Your task to perform on an android device: I have recently recorded my favorite music artist Tito Peunte's famous song "Oye Como Va" into my voice, and I want to add the title "Oye Como Va" to my recorded audio on "Friday at 1:43 PM".
Image 0: 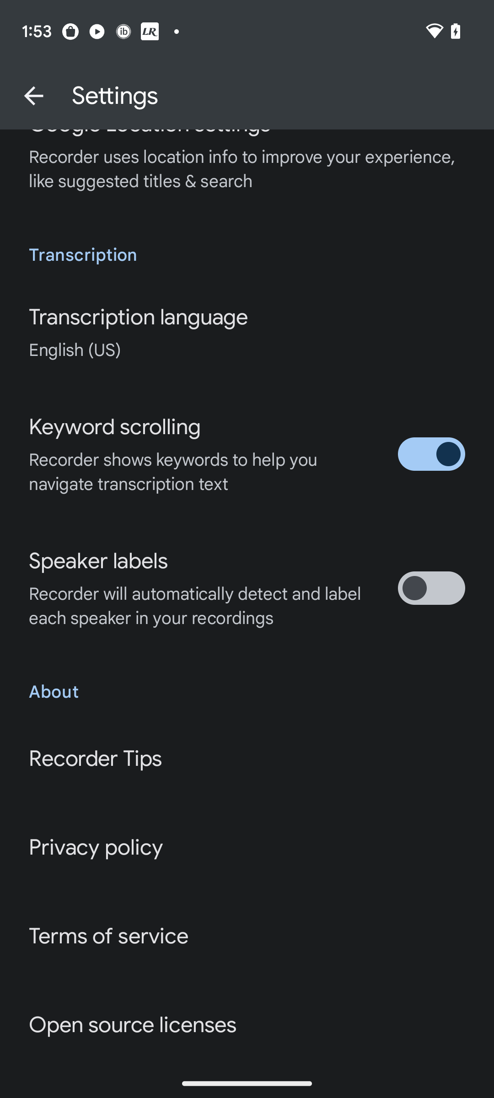
Go back to the previous page.
Step 0: press back button
Image 1: 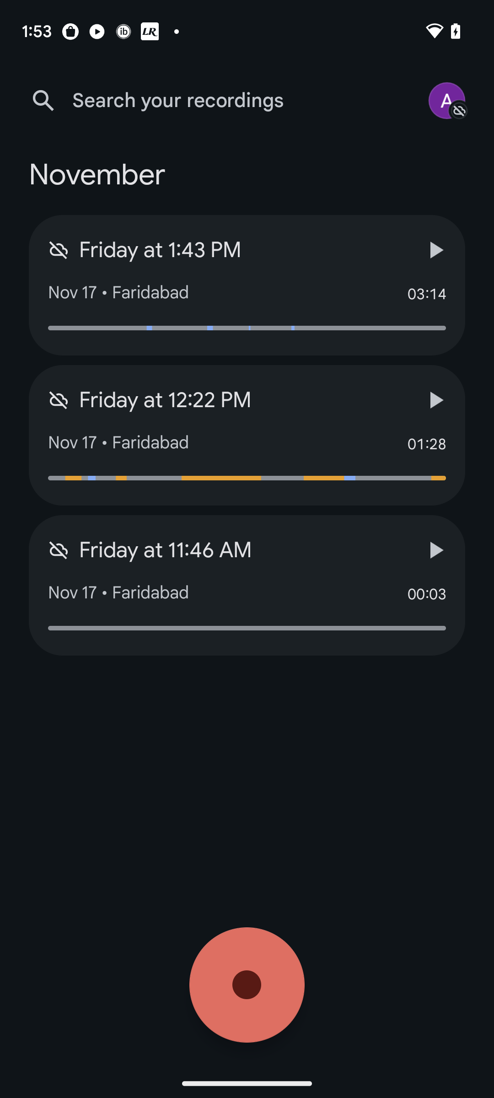
Click on the Audio recorded on Friday at 1:43 PM.
Step 1: click (212, 292)
Image 2: 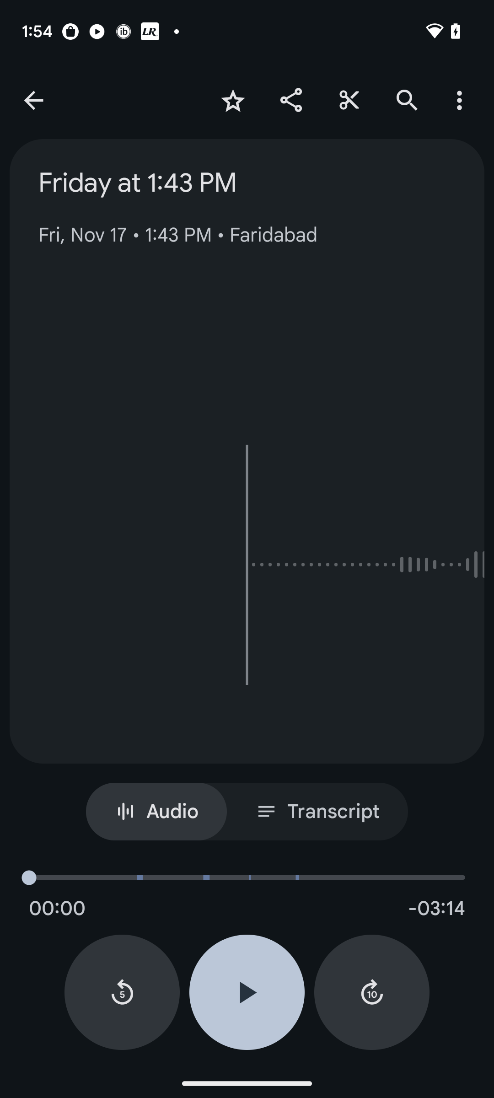
Click on the text "Friday at 1:43 PM".
Step 2: click (247, 192)
Image 3: 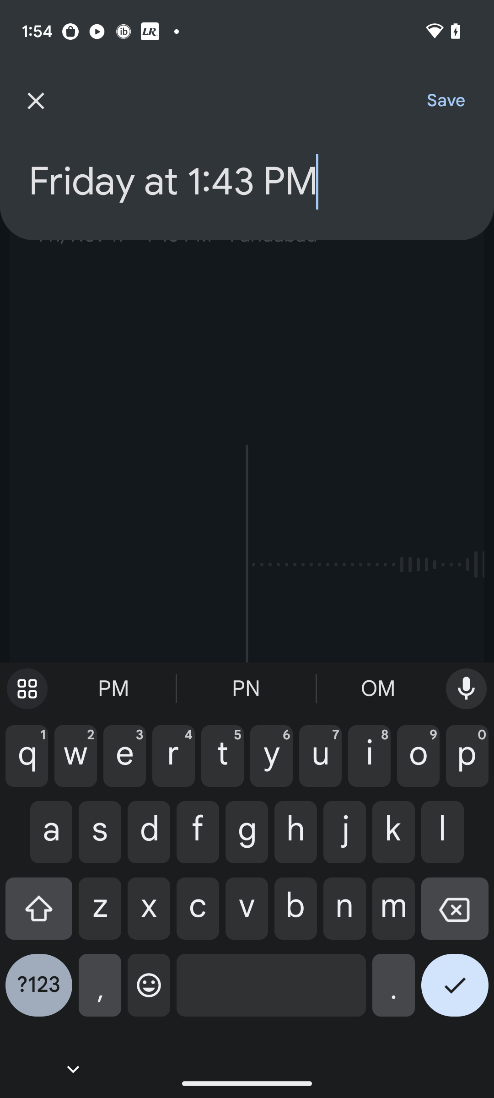
Type "Oye Como Va" in the input box.
Step 3: type "Oye Como Va"
Image 4: 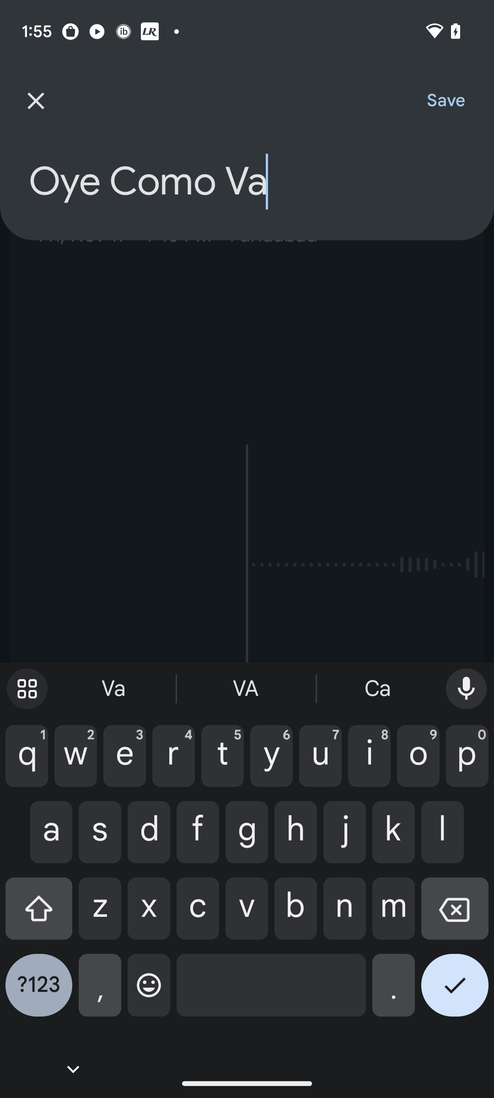
Click on the Save button at the top right corner of the screen.
Step 4: click (436, 100)